Your task to perform on an android device: I need a refrigerator for my kitchen, so I use the Flipkart app to look for Whirlpool refrigerators because Whirlpool is my favorite brand.
Image 0: 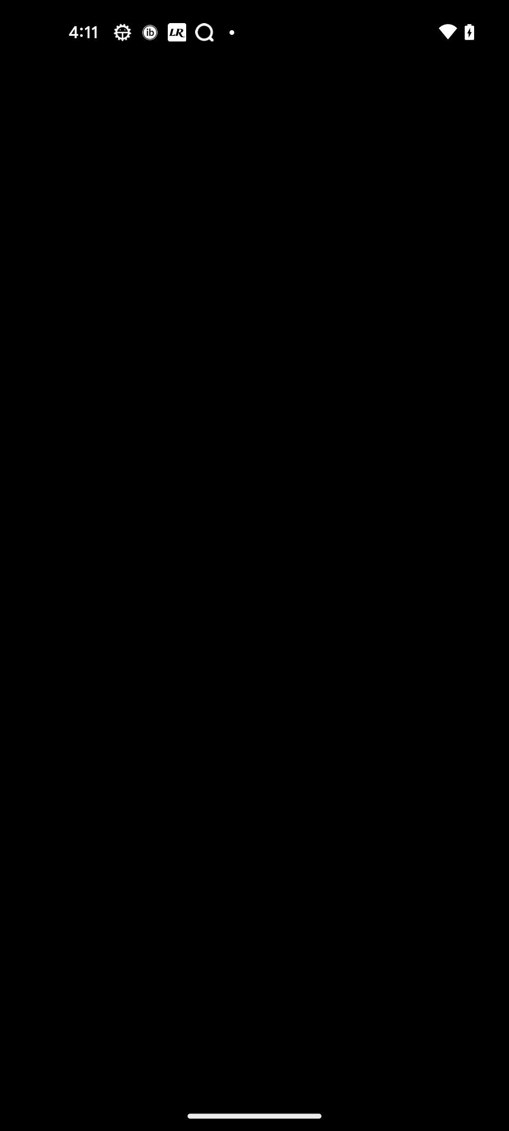
Open the Flipkart app
Step 0: open app "Flipkart"
Image 1: 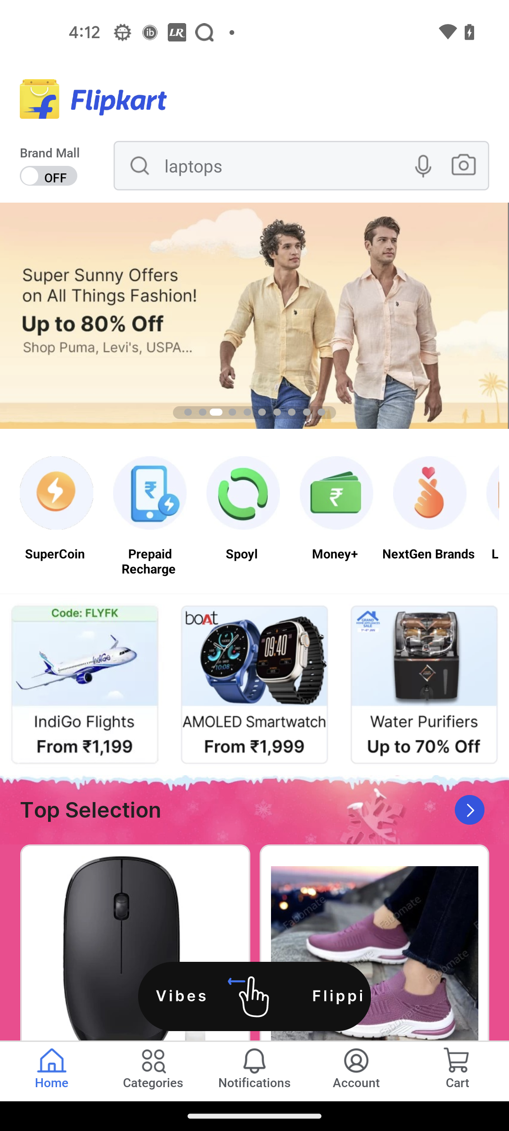
Go to the search bar at the top of the screen
Step 1: click (281, 172)
Image 2: 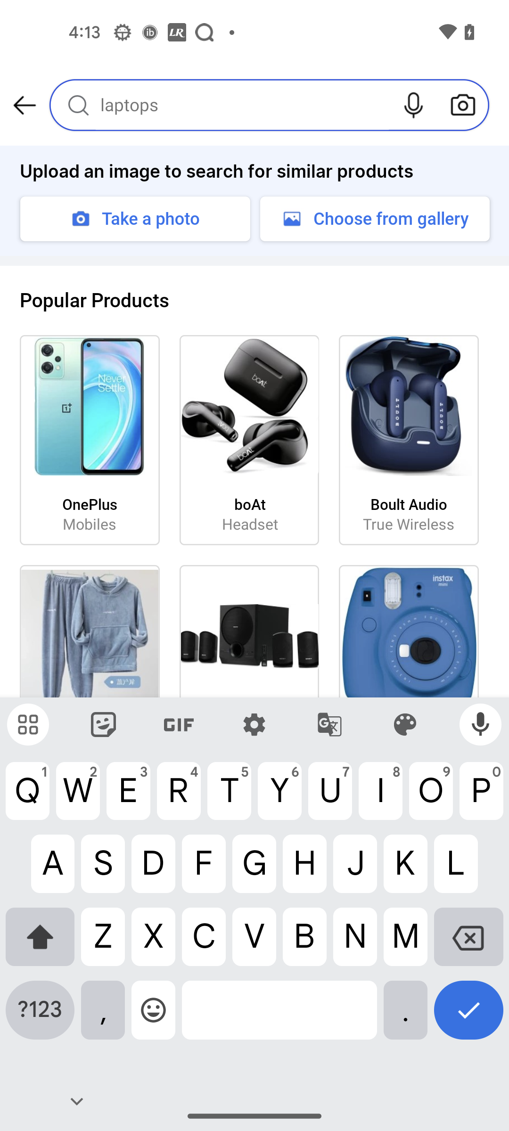
Whirlpool Refrigerator 
Step 2: type "Whirlpool Refrigerator"
Image 3: 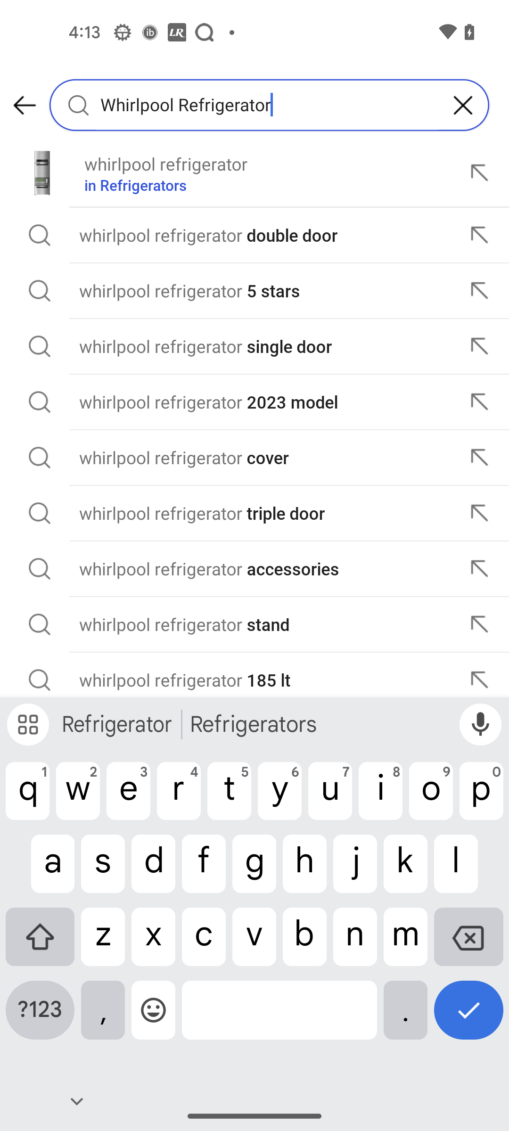
Click on the tick icon at the bottom right corner of the screen
Step 3: click (468, 1017)